Your task to perform on an android device: I want to search for new Nike shoes for my morning walk.
Image 1: 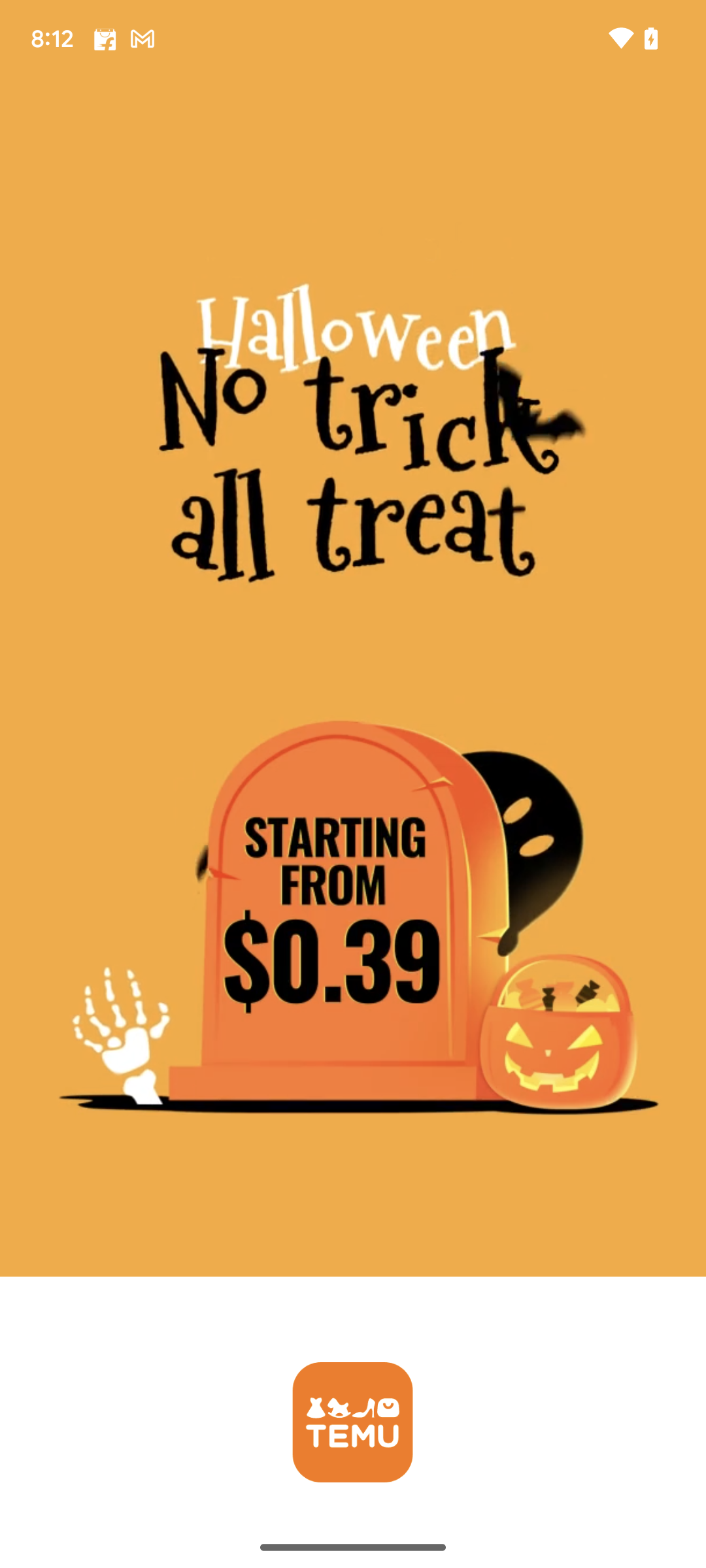
Open Temu app.
Step 1: wait
Image 2: 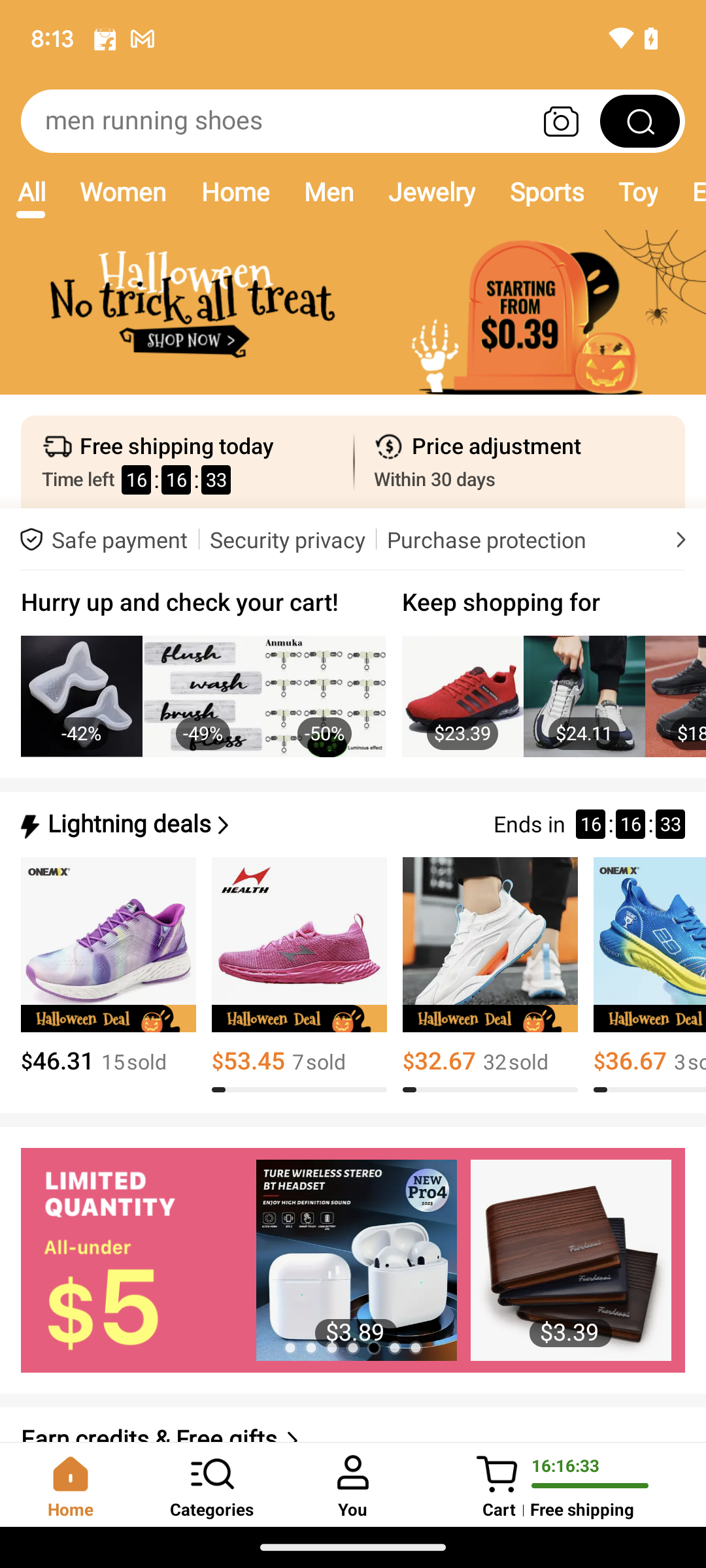
Click on the search bar on the top of the screen.
Step 2: click (277, 121)
Image 3: 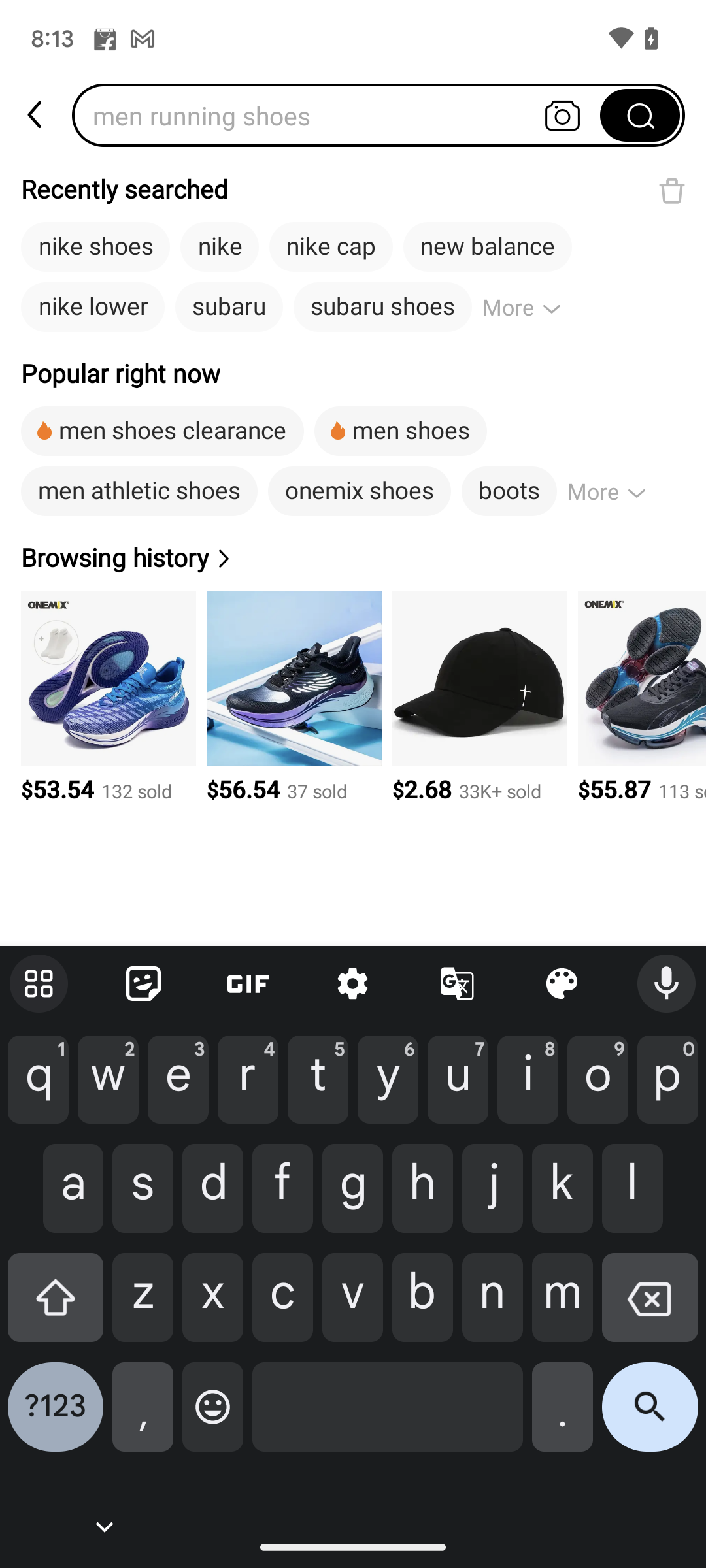
Click on the Nike shoes on the screen.
Step 3: click (95, 246)